Your task to perform on an android device: Amee's Savoury Dish's Paleo flourless chocolate cake was outstanding, in my opinion. For additional updates, I'd like to follow Amee's Savoury Dish on Side Chef.
Image 0: 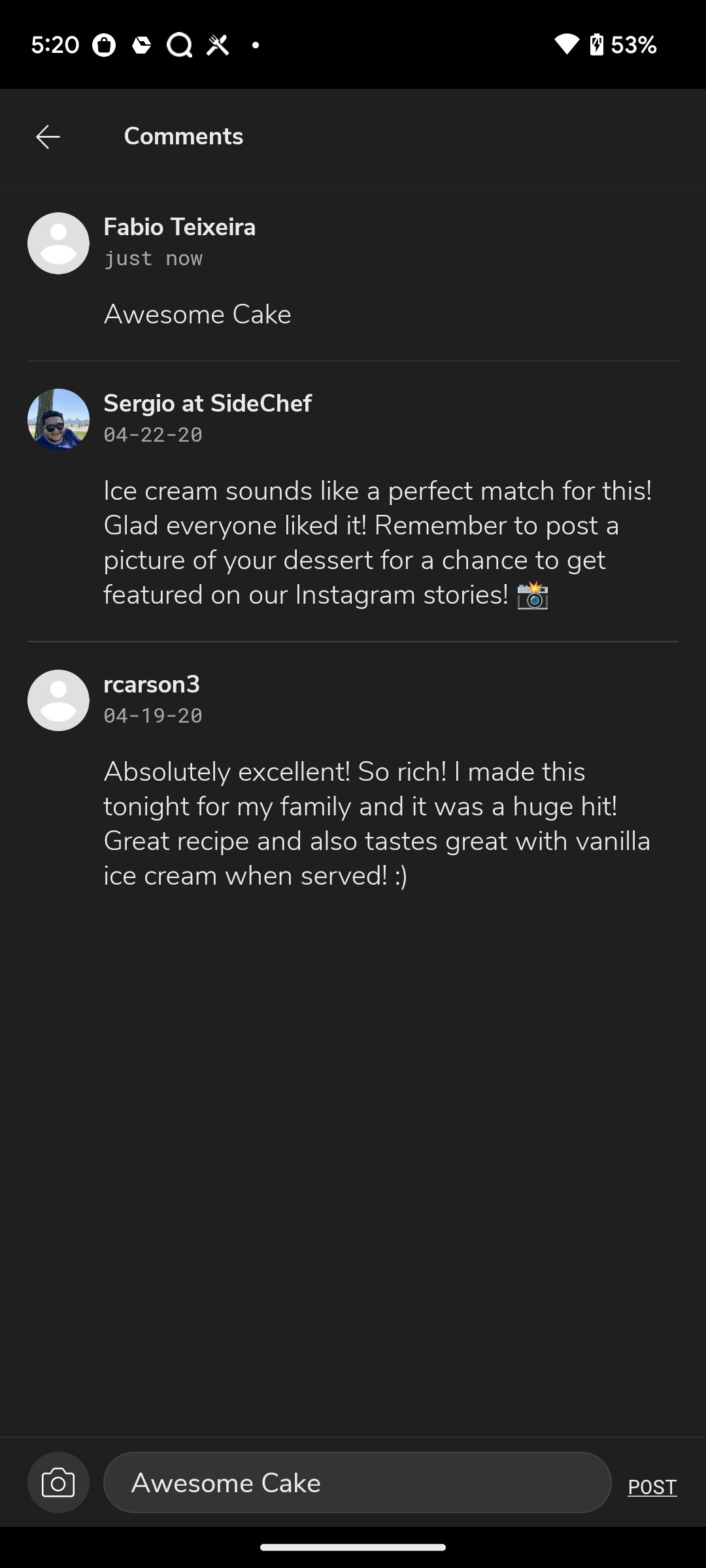
go back to the previous page
Step 0: press back button
Image 1: 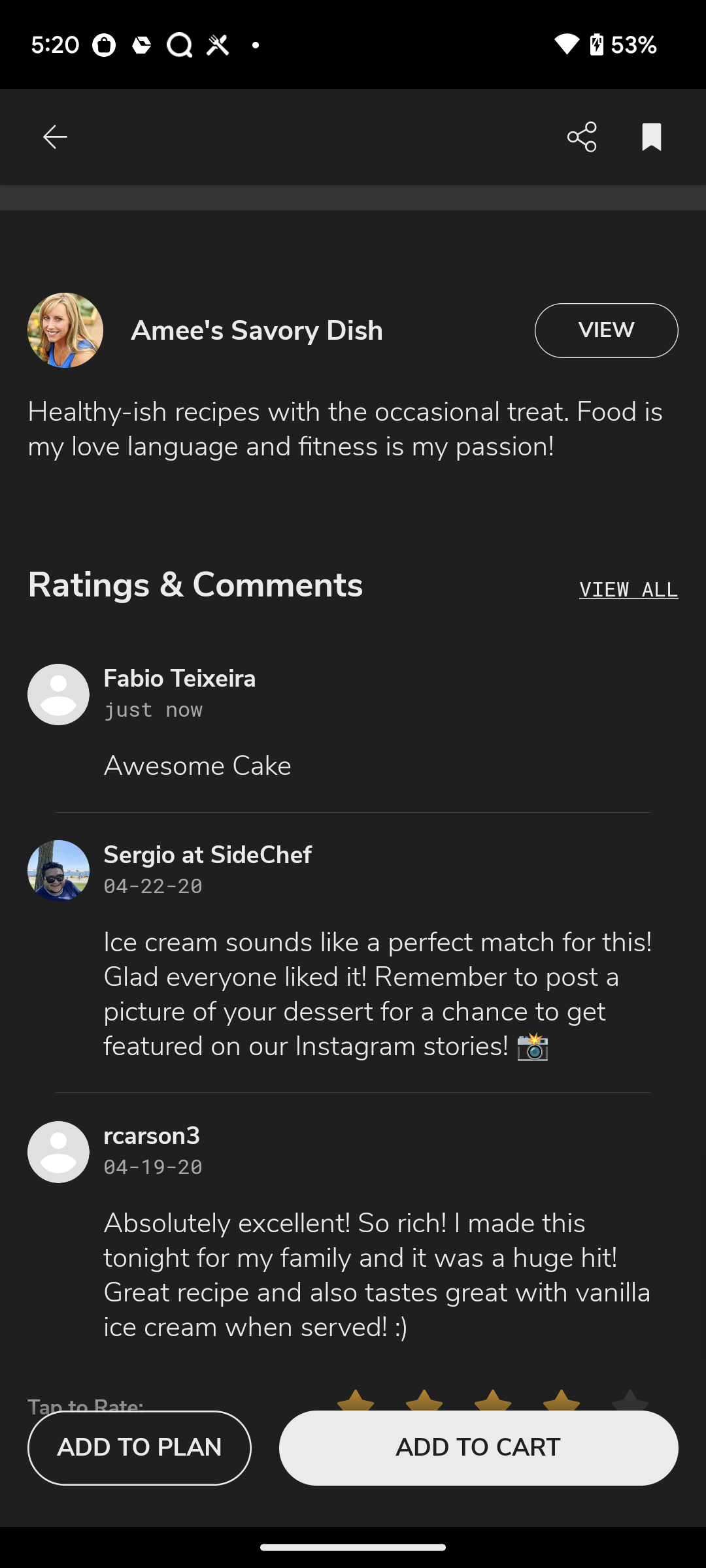
Click on Amee's Savory Dish
Step 1: click (286, 331)
Image 2: 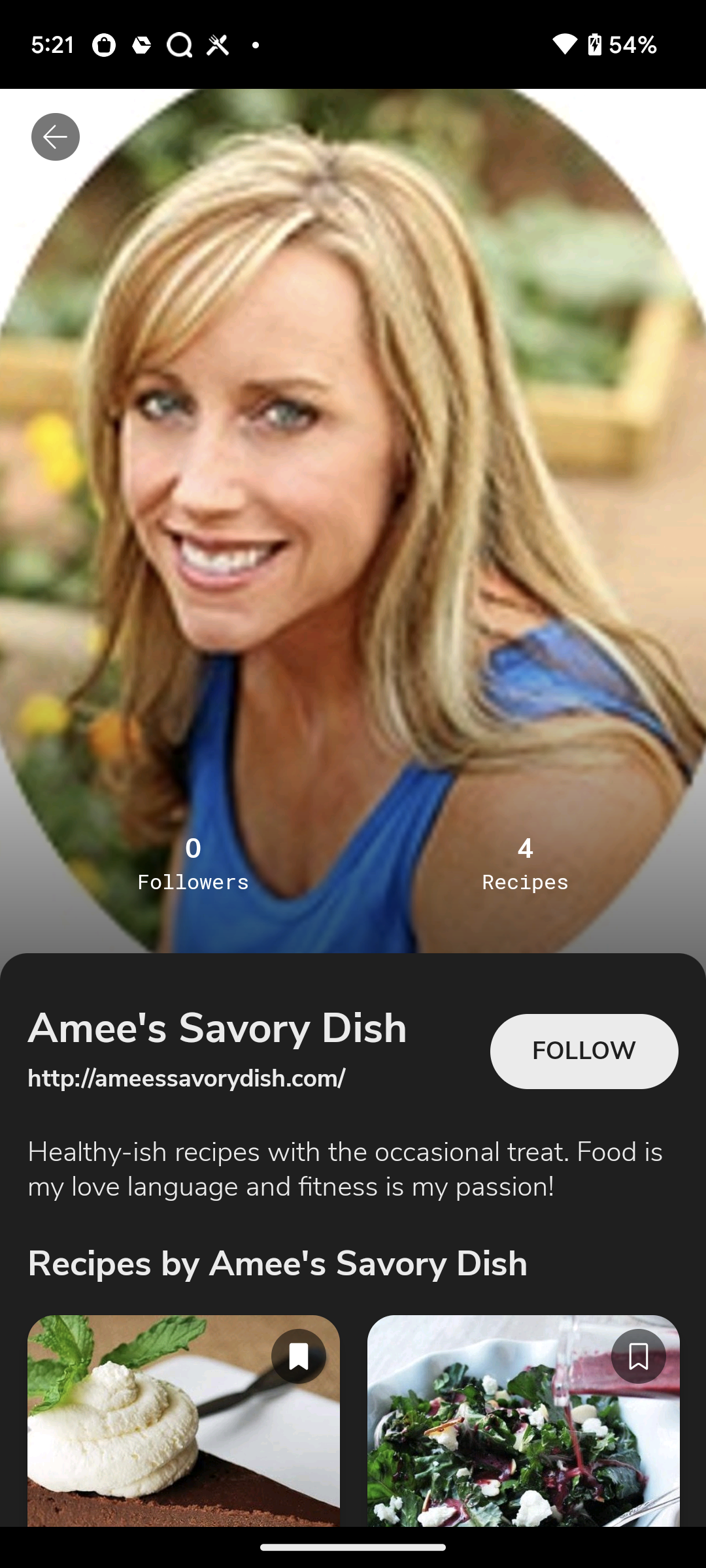
Click on Follow button
Step 2: click (584, 1052)